Your task to perform on an android device: I want to purchase a striped shirt for myself for the upcoming office party. Look for a blue-striped shirt in the Shoppers Stop app.
Image 0: 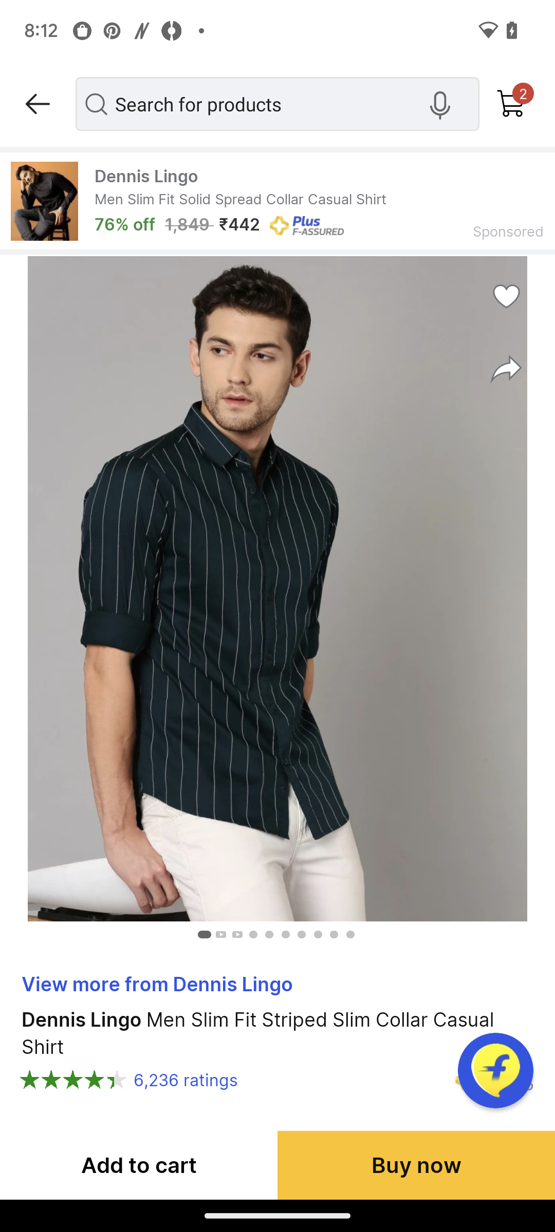
Open the Shoppers Stop app.
Step 0: open app "Shoppers Stop"
Image 1: 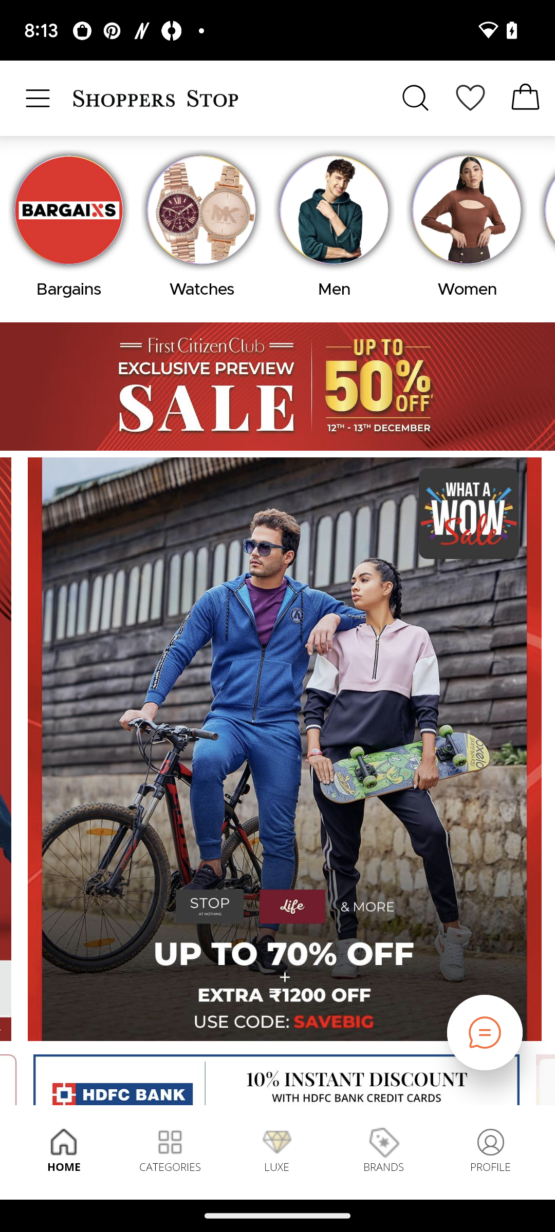
Click on the search icon.
Step 1: click (415, 98)
Image 2: 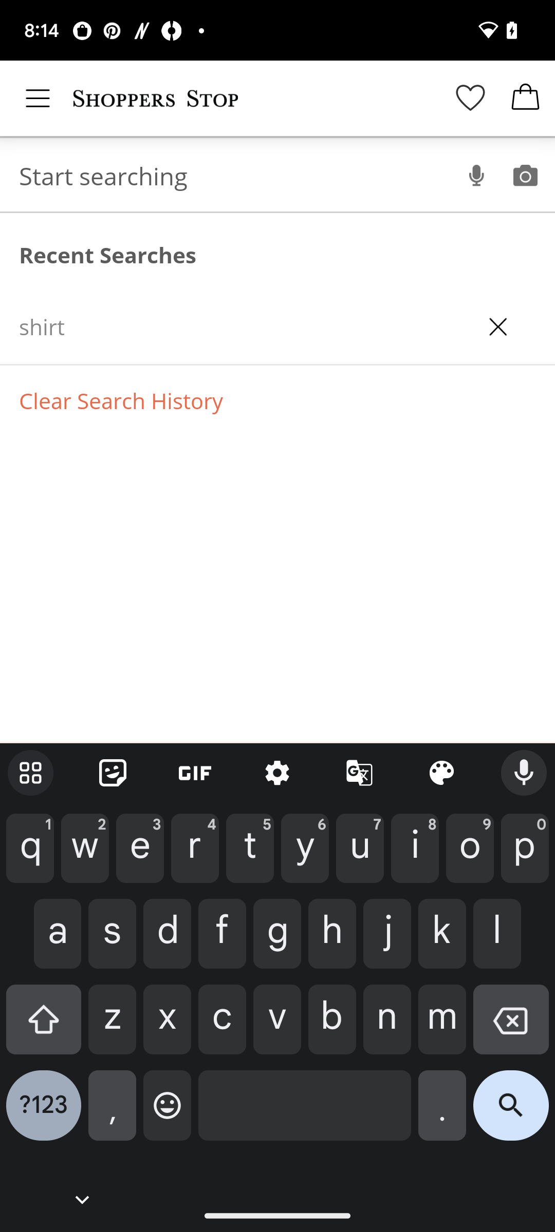
Enter the product name.
Step 2: type "Striped shirt for men"